Your task to perform on an android device: In the Fitbit App, set a goal of 5000 steps under the daily activity.
Image 0: 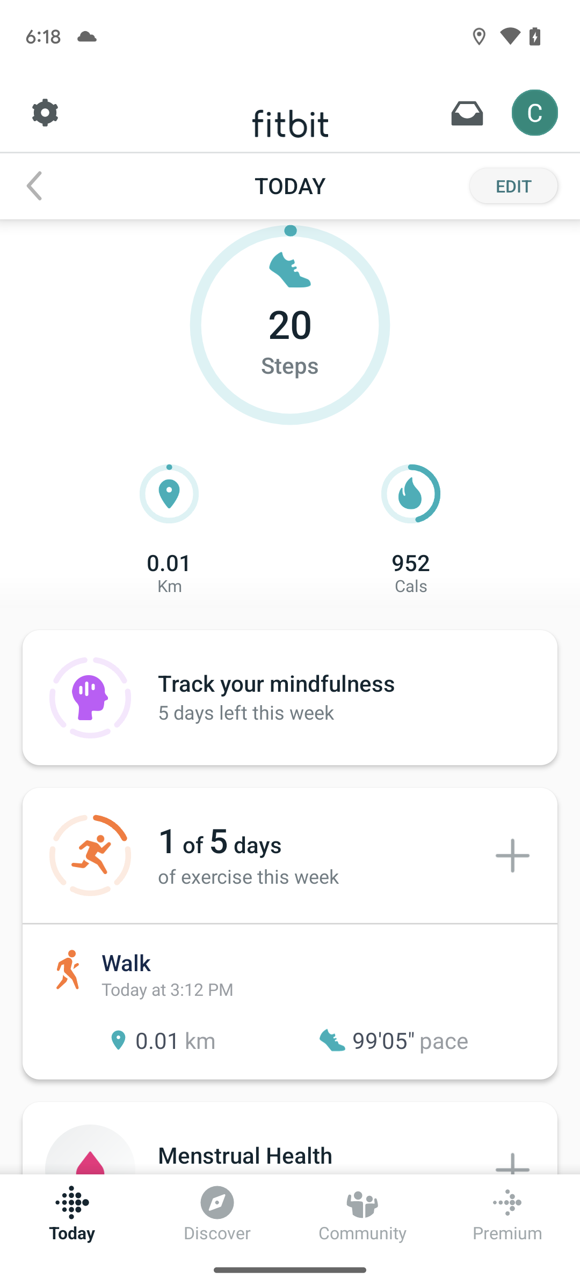
Click on the setting icon at the top left corner of the screen
Step 0: click (45, 113)
Image 1: 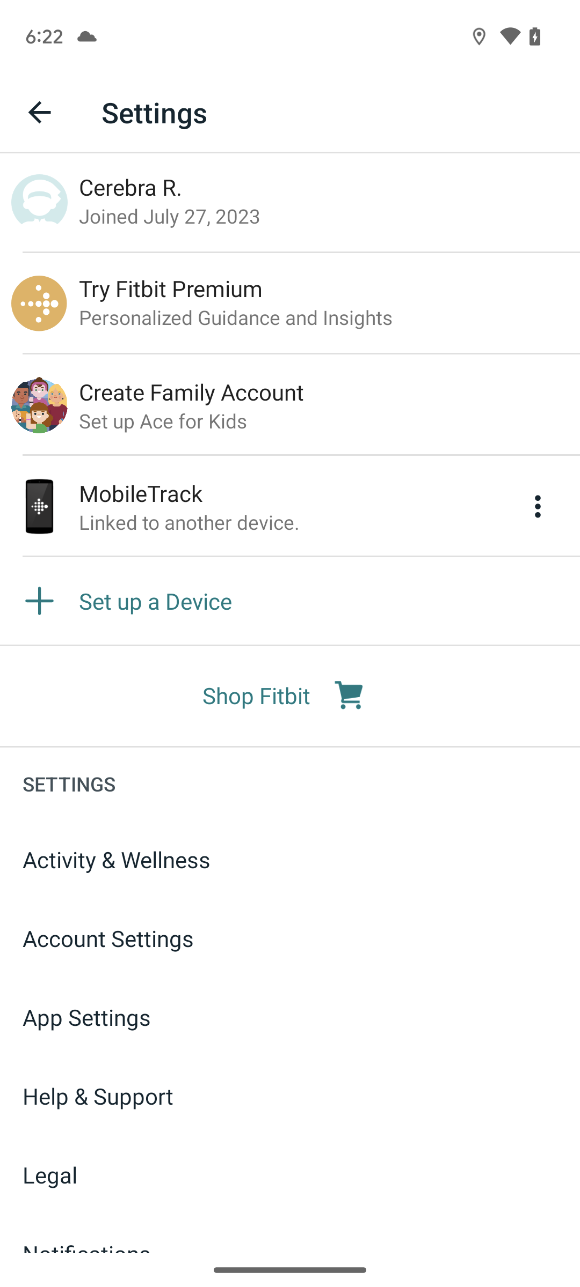
Click on the Activity & Wellness in settings
Step 1: click (290, 859)
Image 2: 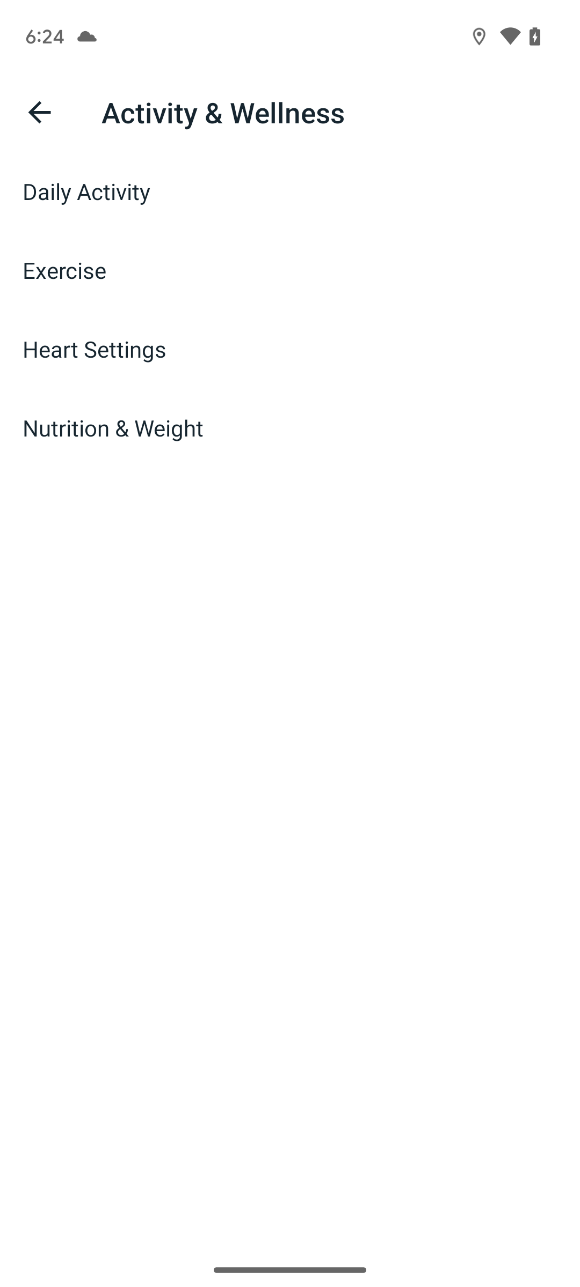
Click on the Daily Activity option
Step 2: click (290, 191)
Image 3: 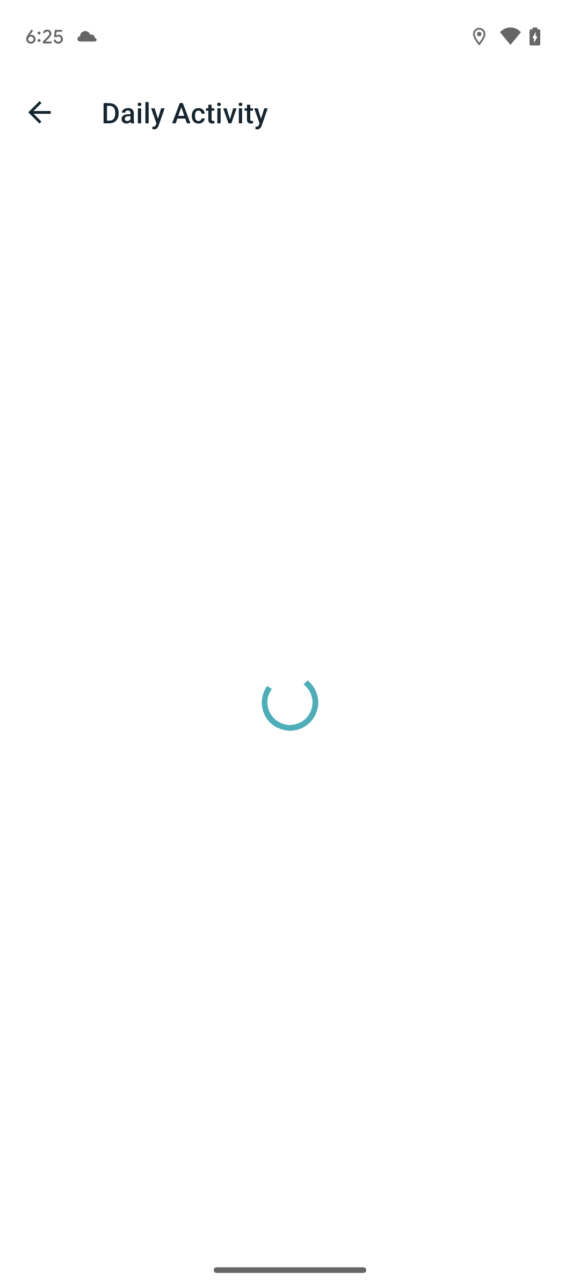
Click on the Daily Activity option
Step 3: wait
Image 4: 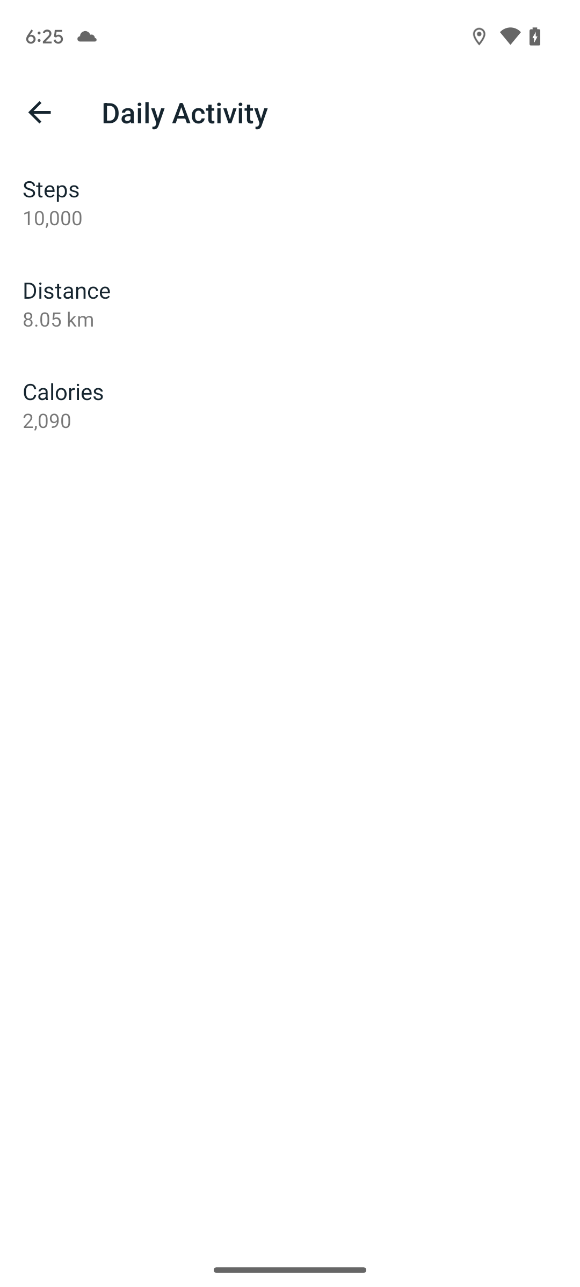
Click on the Steps option
Step 4: click (290, 217)
Image 5: 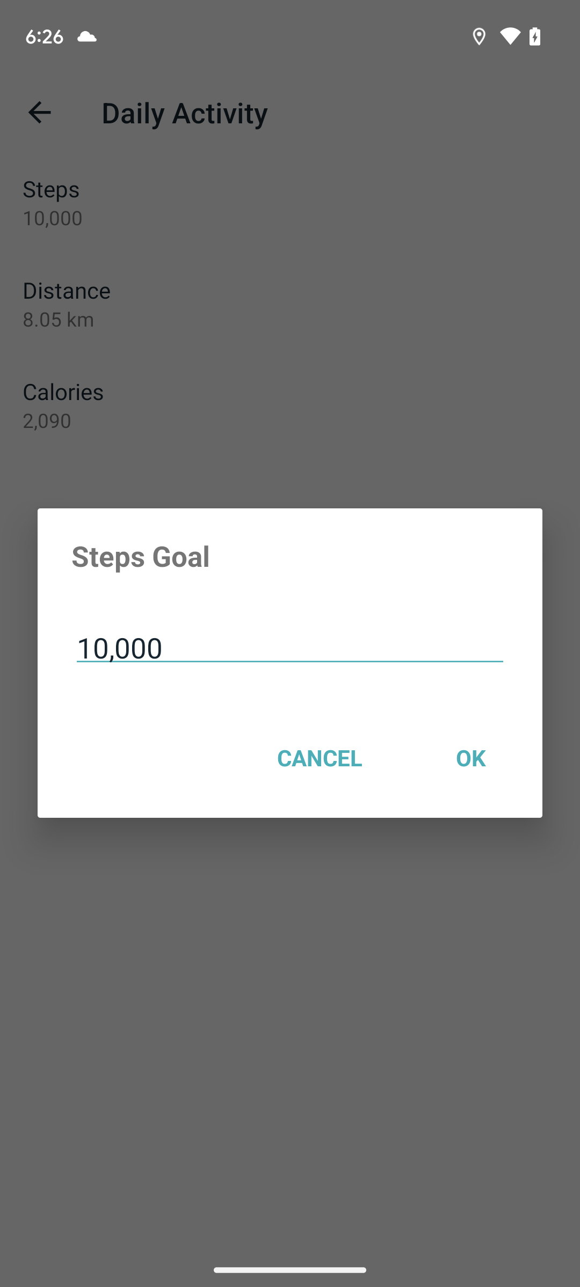
Click on the steps goal at enter steps
Step 5: click (290, 643)
Image 6: 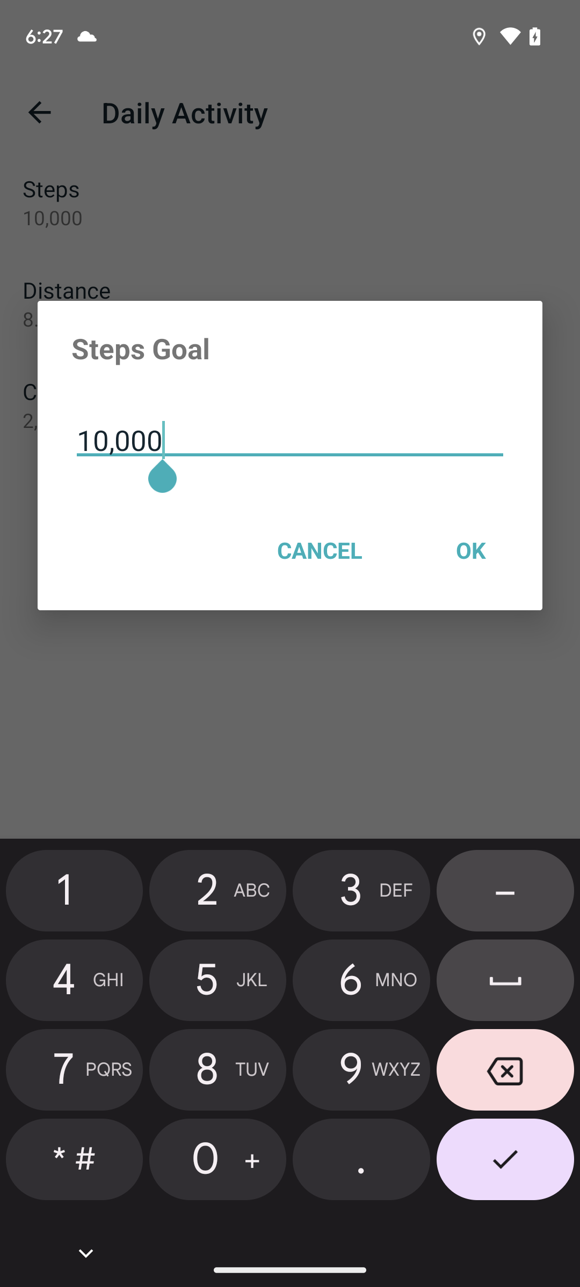
Click on the backspace icon to erase the 10000 steps
Step 6: click (505, 1074)
Image 7: 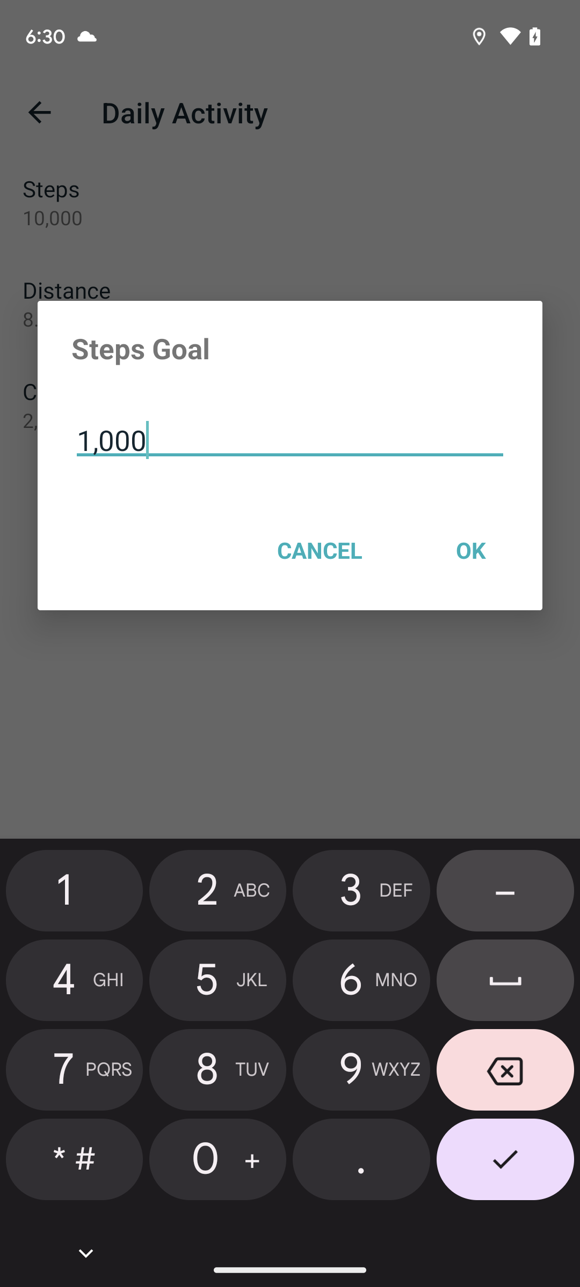
Click on the backspace icon to erase the 10000 steps
Step 7: click (505, 1074)
Image 8: 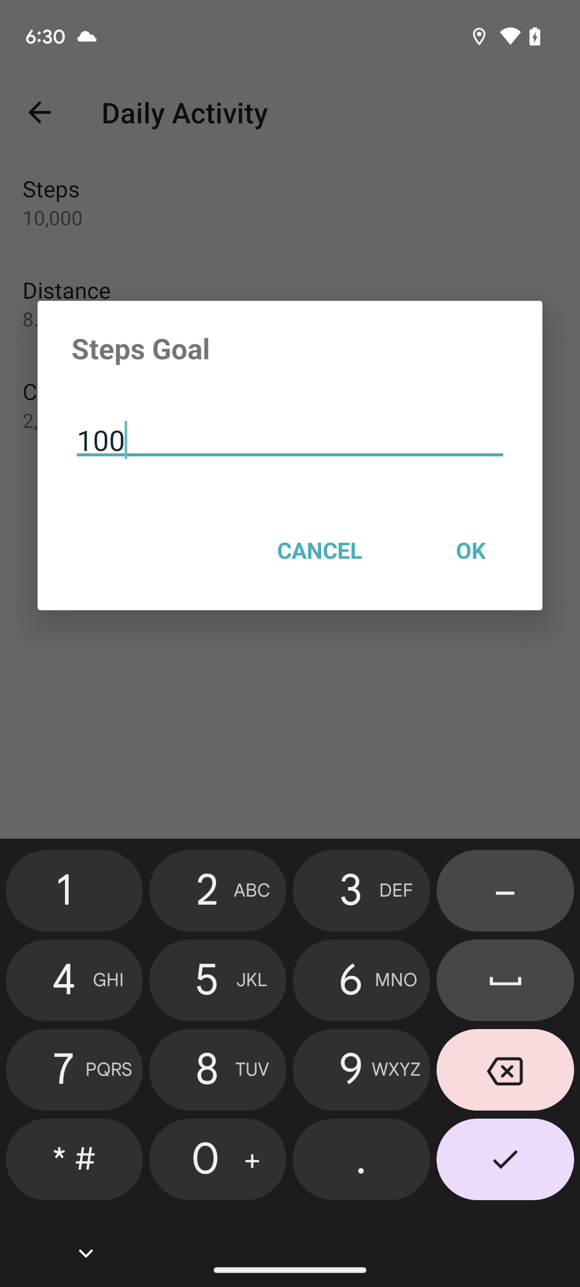
Click on the backspace icon to erase the 10000 steps
Step 8: click (505, 1074)
Image 9: 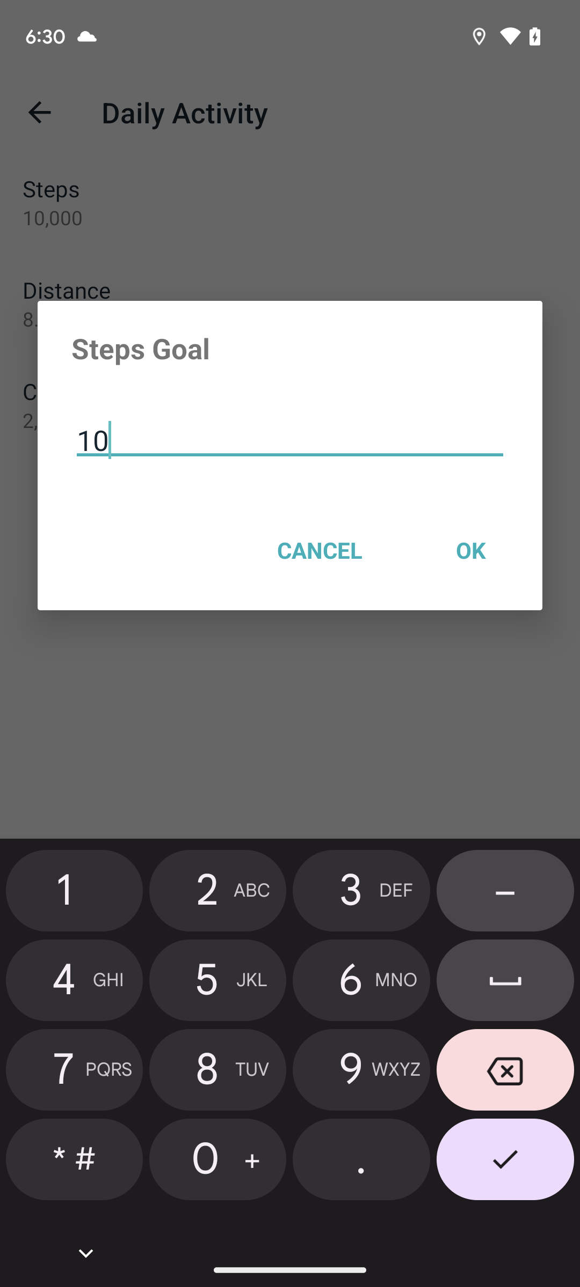
Click on the backspace icon to erase the 10000 steps
Step 9: click (505, 1074)
Image 10: 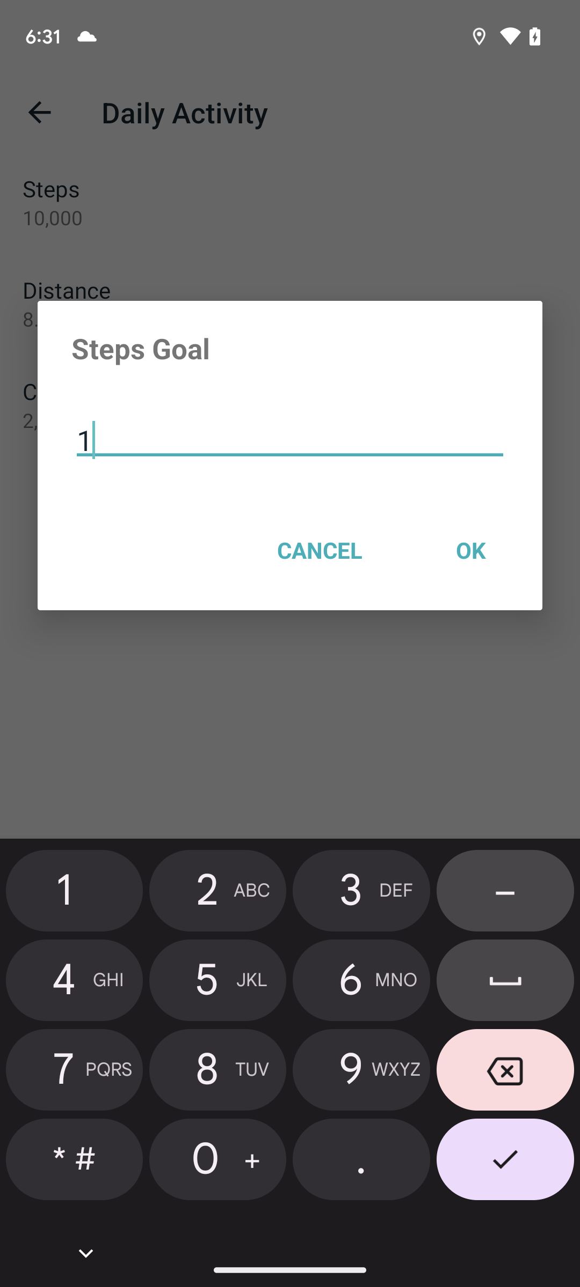
Click on the backspace icon to erase the 10000 steps
Step 10: click (505, 1074)
Image 11: 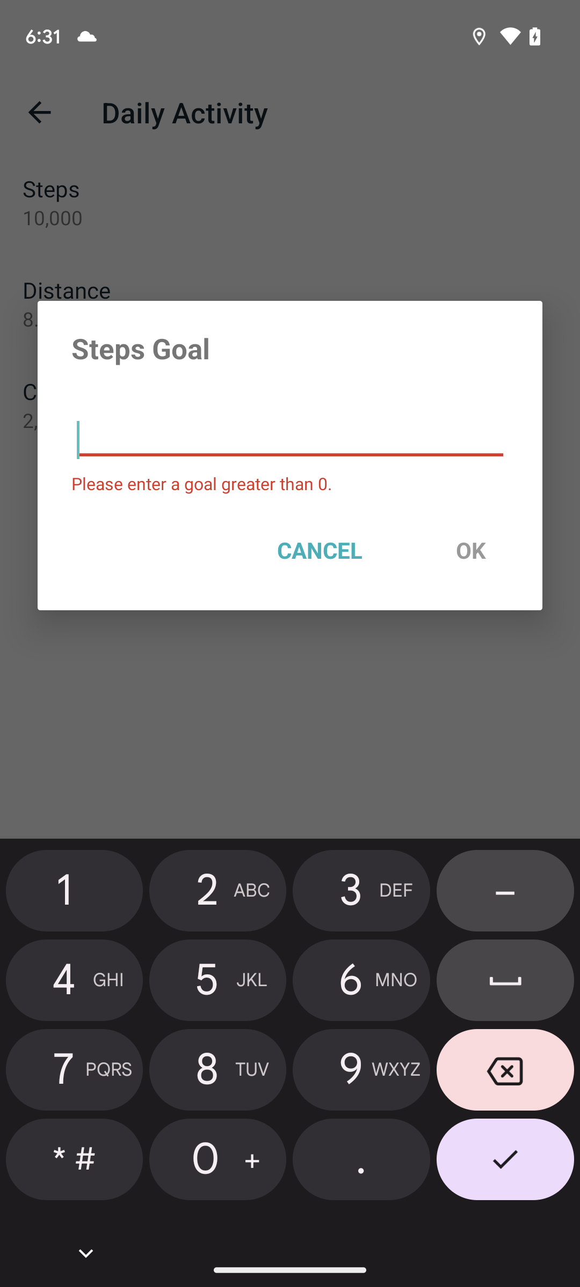
Enter the 5000 in steps goal
Step 11: click (207, 980)
Image 13: 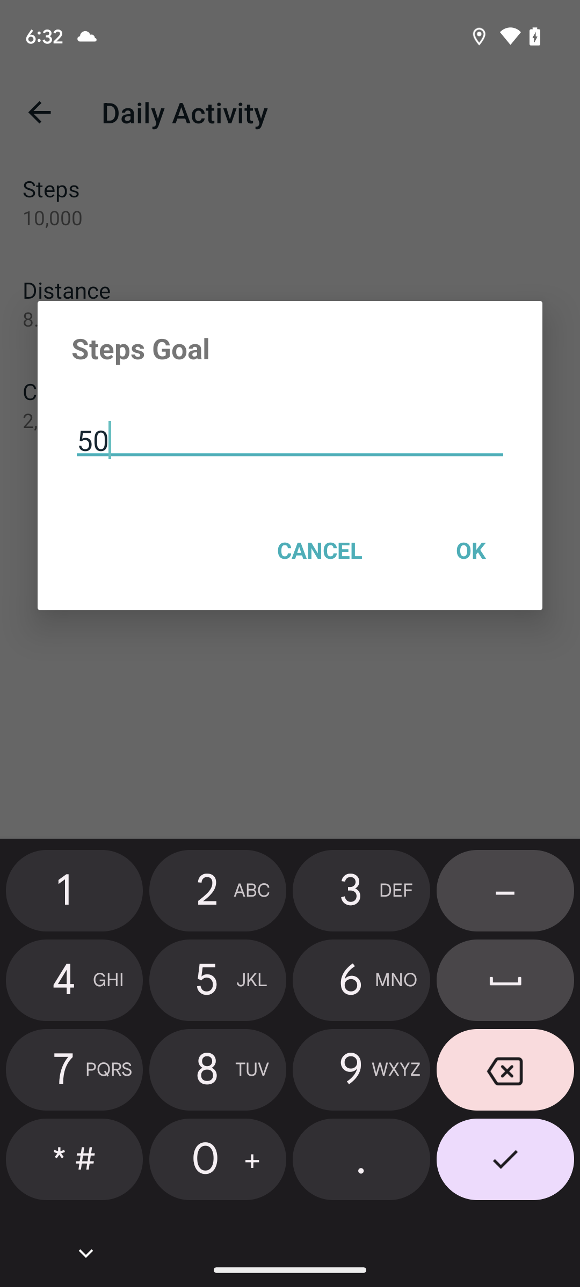
Enter the 5000 in steps goal
Step 13: click (183, 1159)
Image 14: 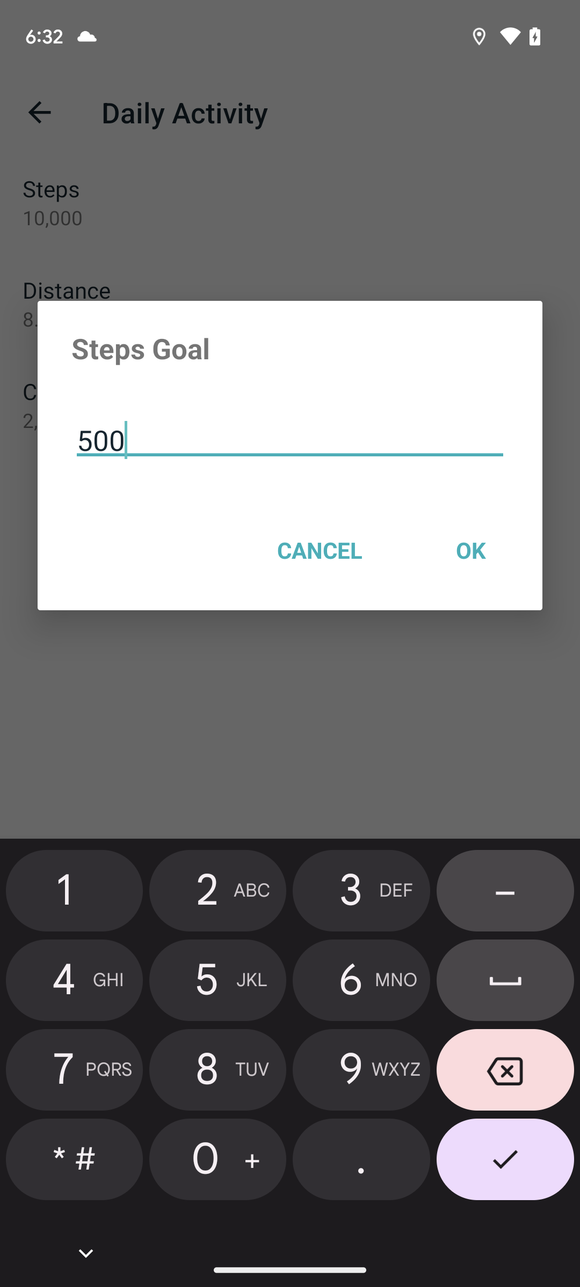
Enter the 5000 in steps goal
Step 14: click (183, 1159)
Image 15: 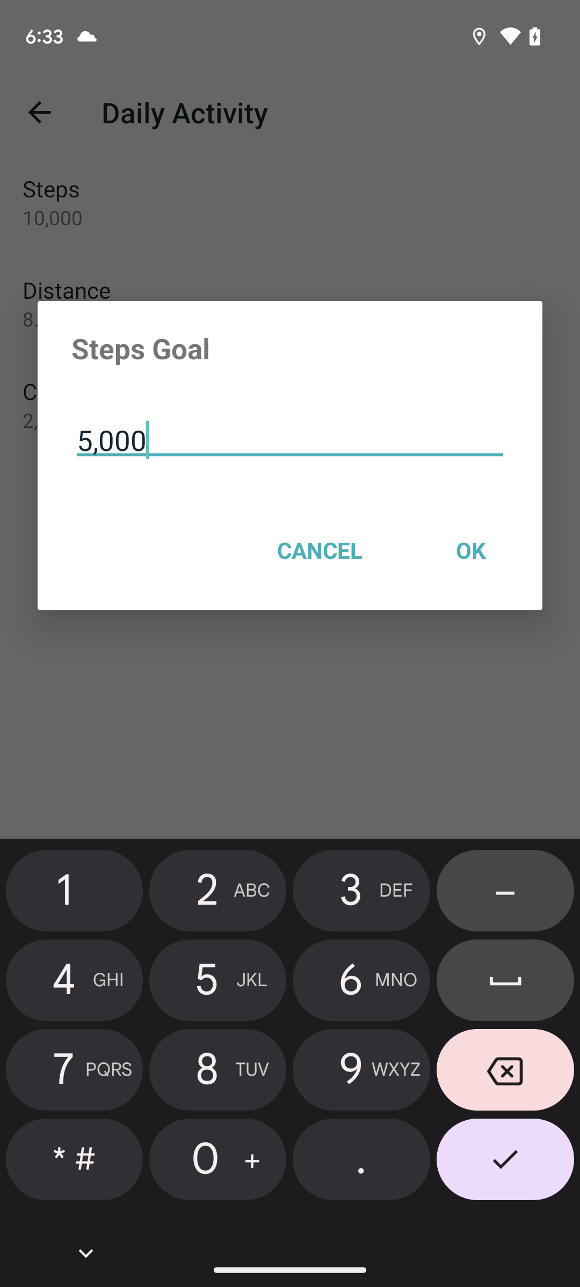
Click on the OK option
Step 15: click (436, 550)